Your task to perform on an android device: Open the getting started with MobiDrive in MobiDrive app.
Image 0: 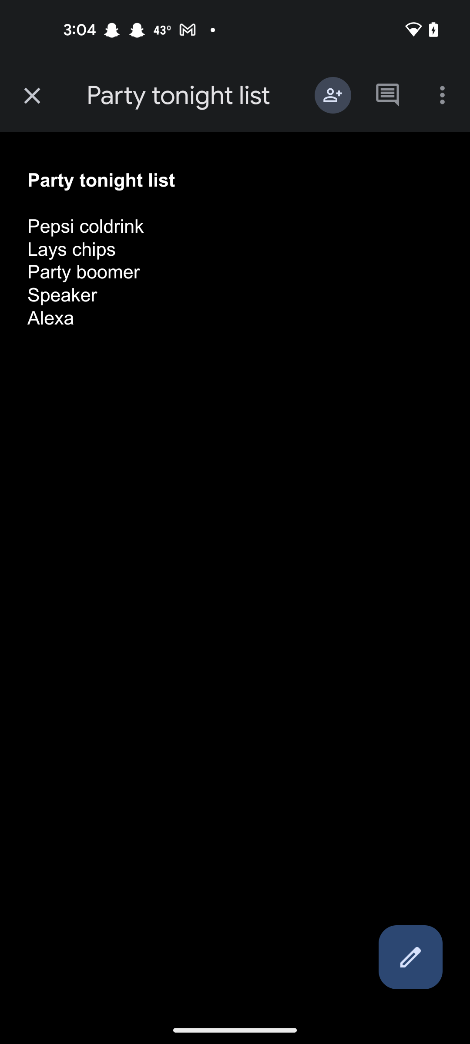
open mobidrive app
Step 0: open app "MobiDrive"
Image 1: 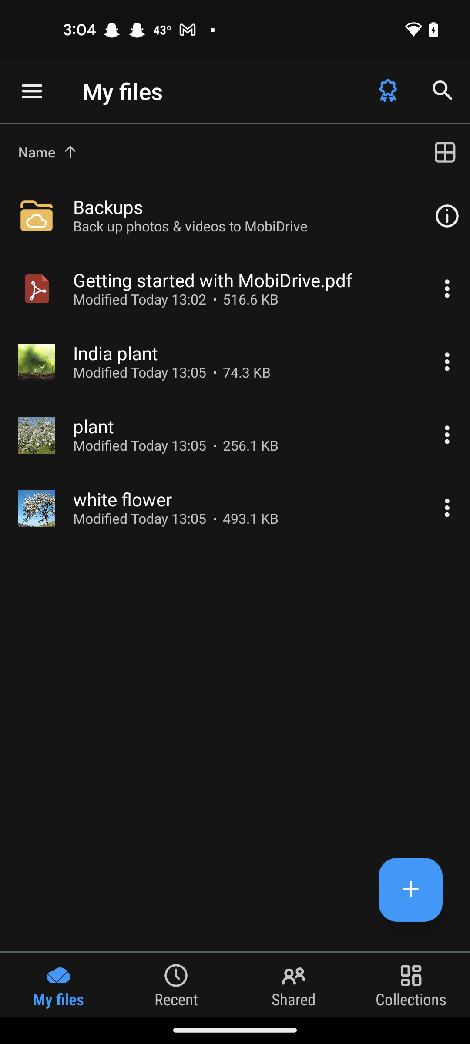
Click on the search icon 
Step 1: click (442, 91)
Image 2: 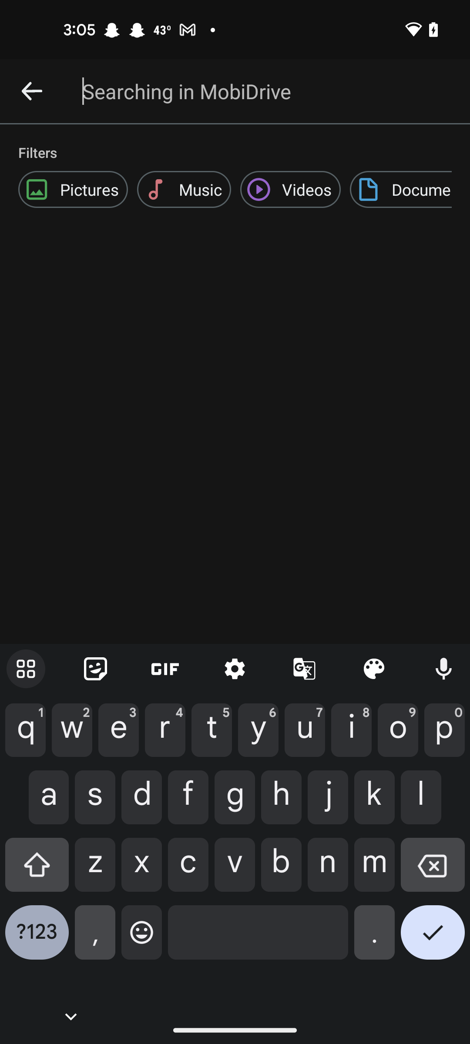
enter as MobiDrive
Step 2: type "MobiDrive"
Image 3: 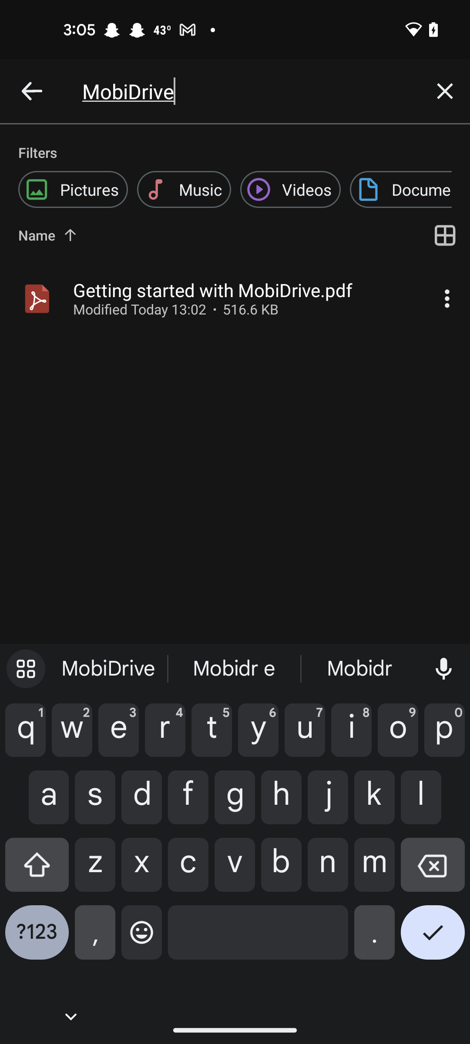
Click on the getting started with mobidrive.pdf
Step 3: click (253, 310)
Image 4: 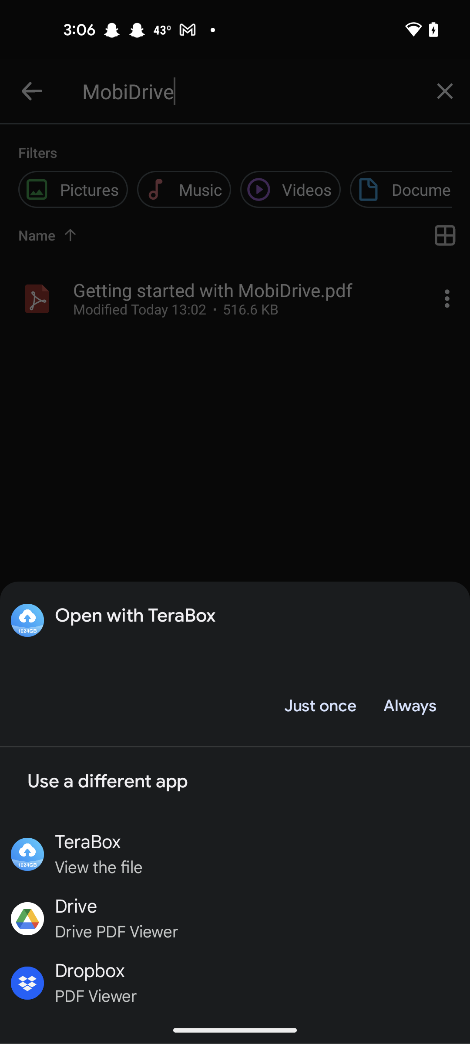
Click on the drive option
Step 4: click (235, 918)
Image 5: 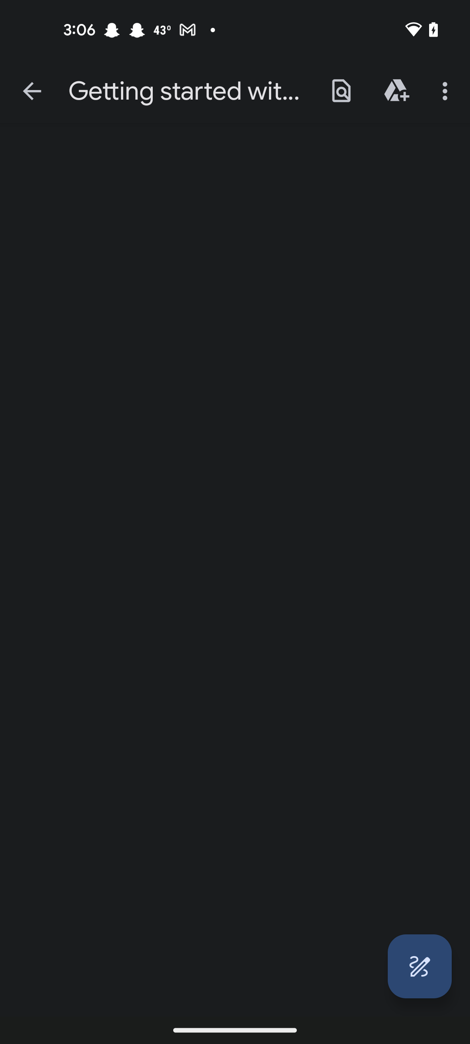
Click on the drive option
Step 5: wait